Your task to perform on an android device: I want to view the specifications of Brightstar in the  Flipkart app
Image 0: 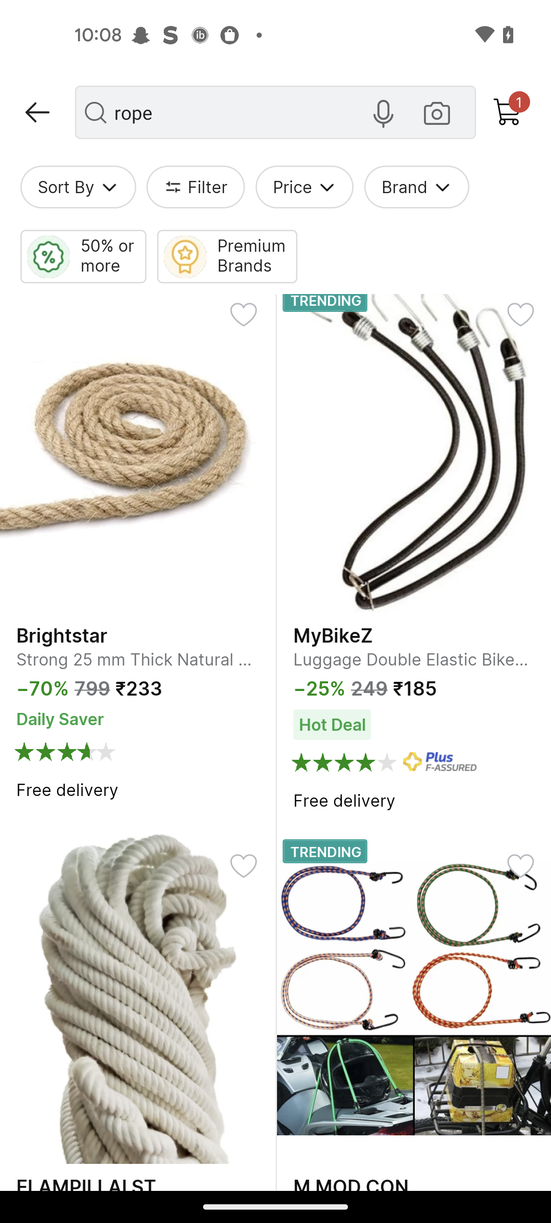
Click on the Brightstar
Step 0: click (138, 447)
Image 1: 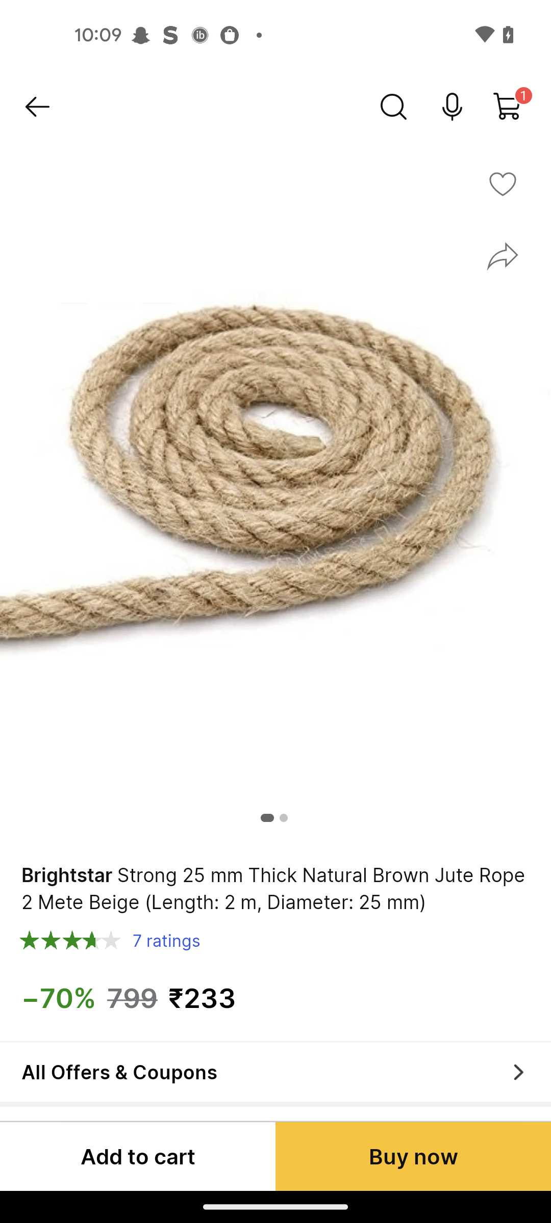
Swipe up to view the product
Step 1: scroll down